Your task to perform on an android device: Solve the Linear equation 5x+8 in calculator app
Image 0: 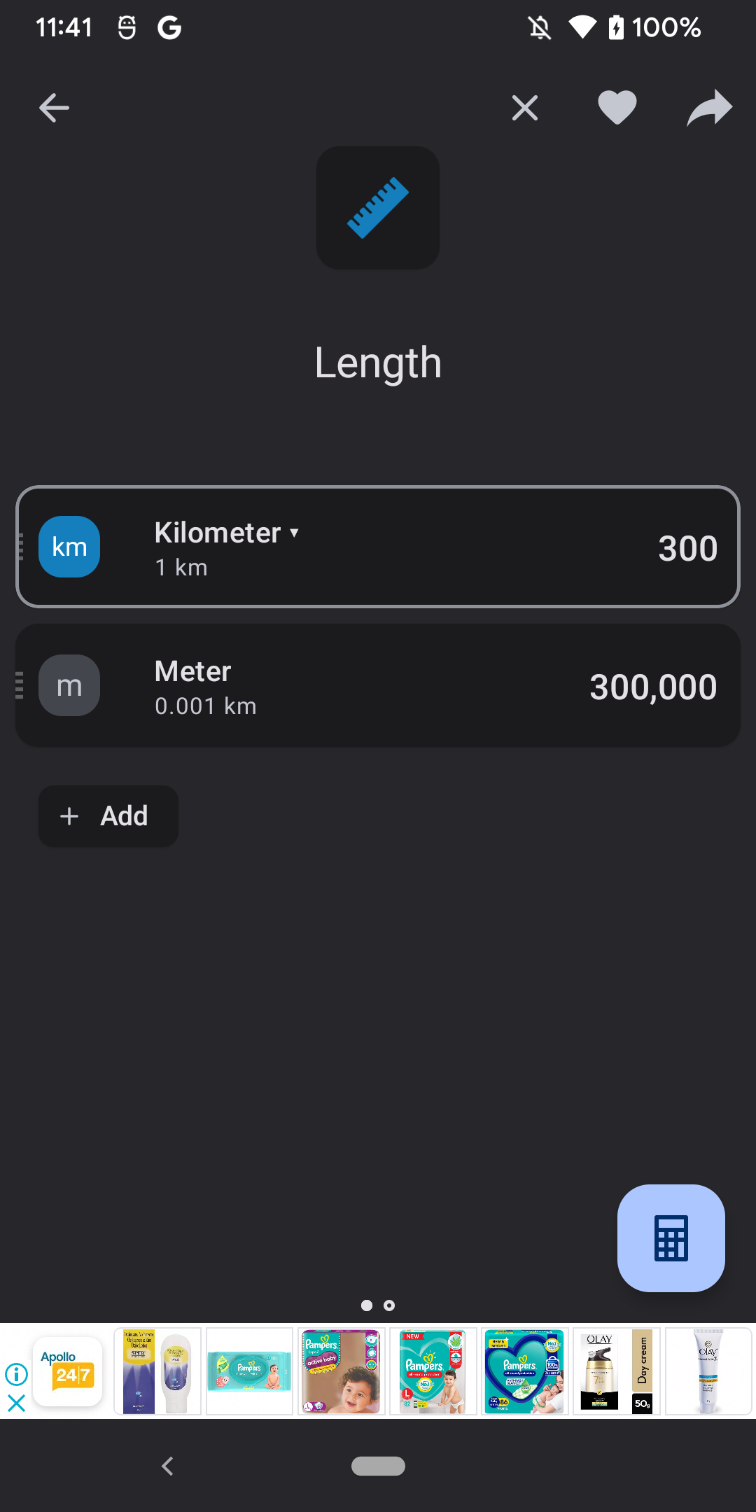
go back
Step 0: press back button
Image 1: 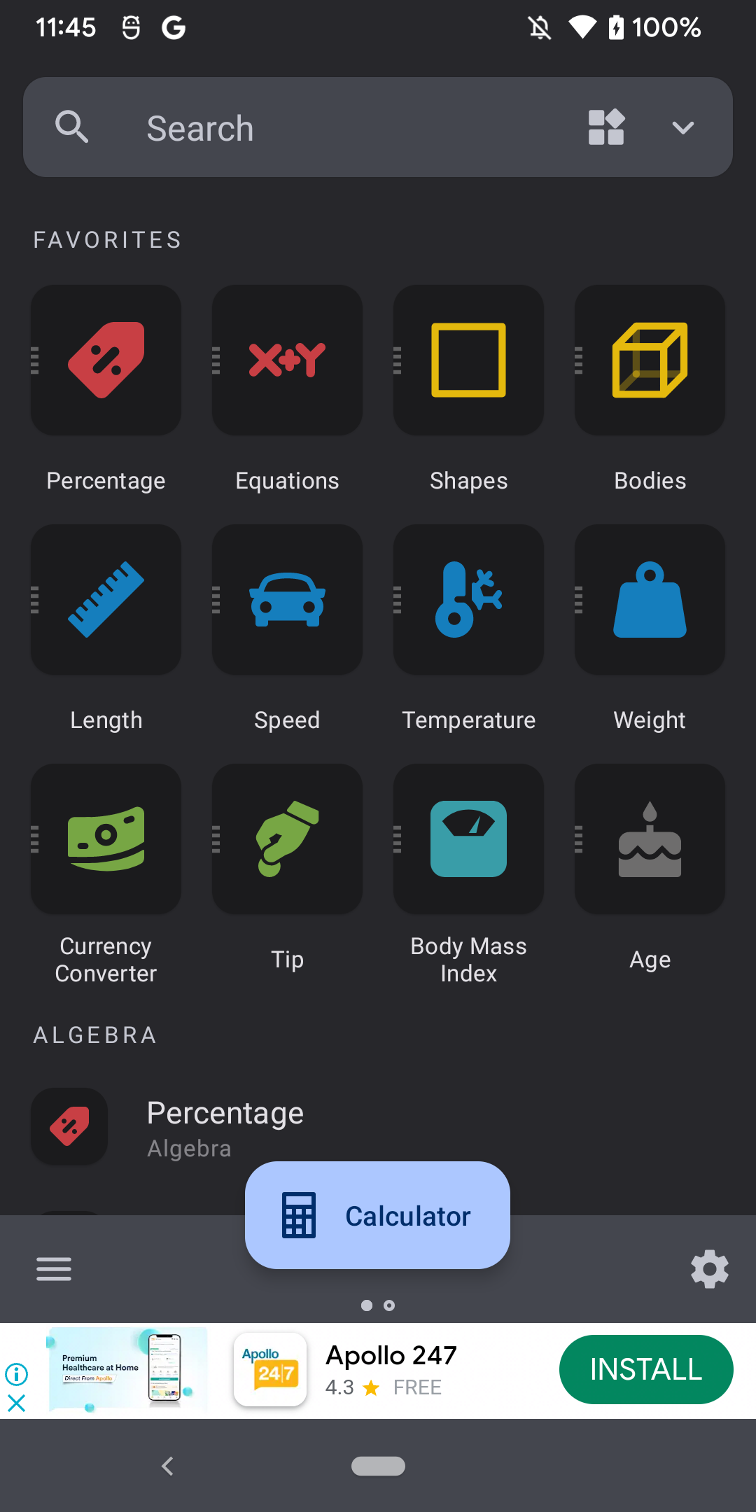
click on Equations at the top of the screen
Step 1: click (302, 365)
Image 2: 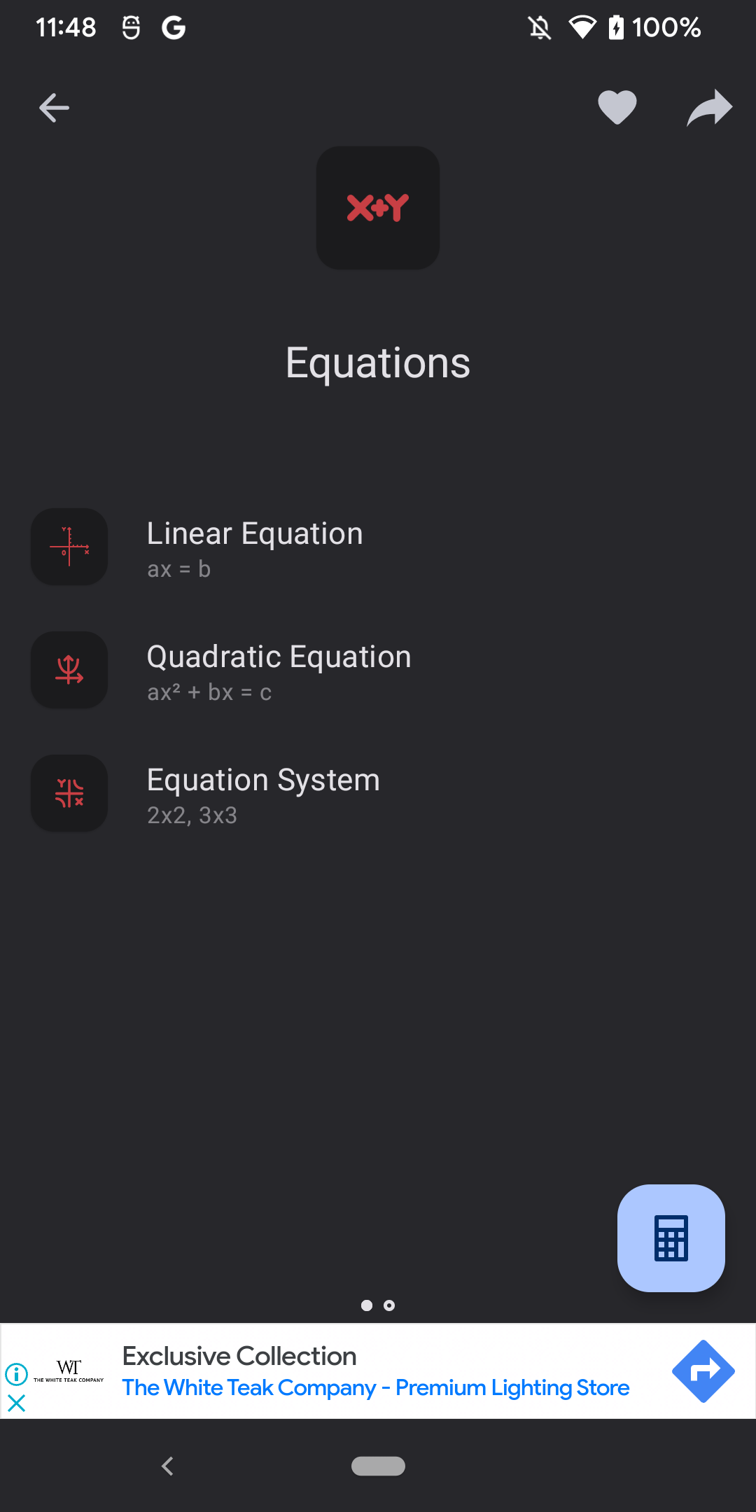
click on Linear Equation
Step 2: click (435, 531)
Image 3: 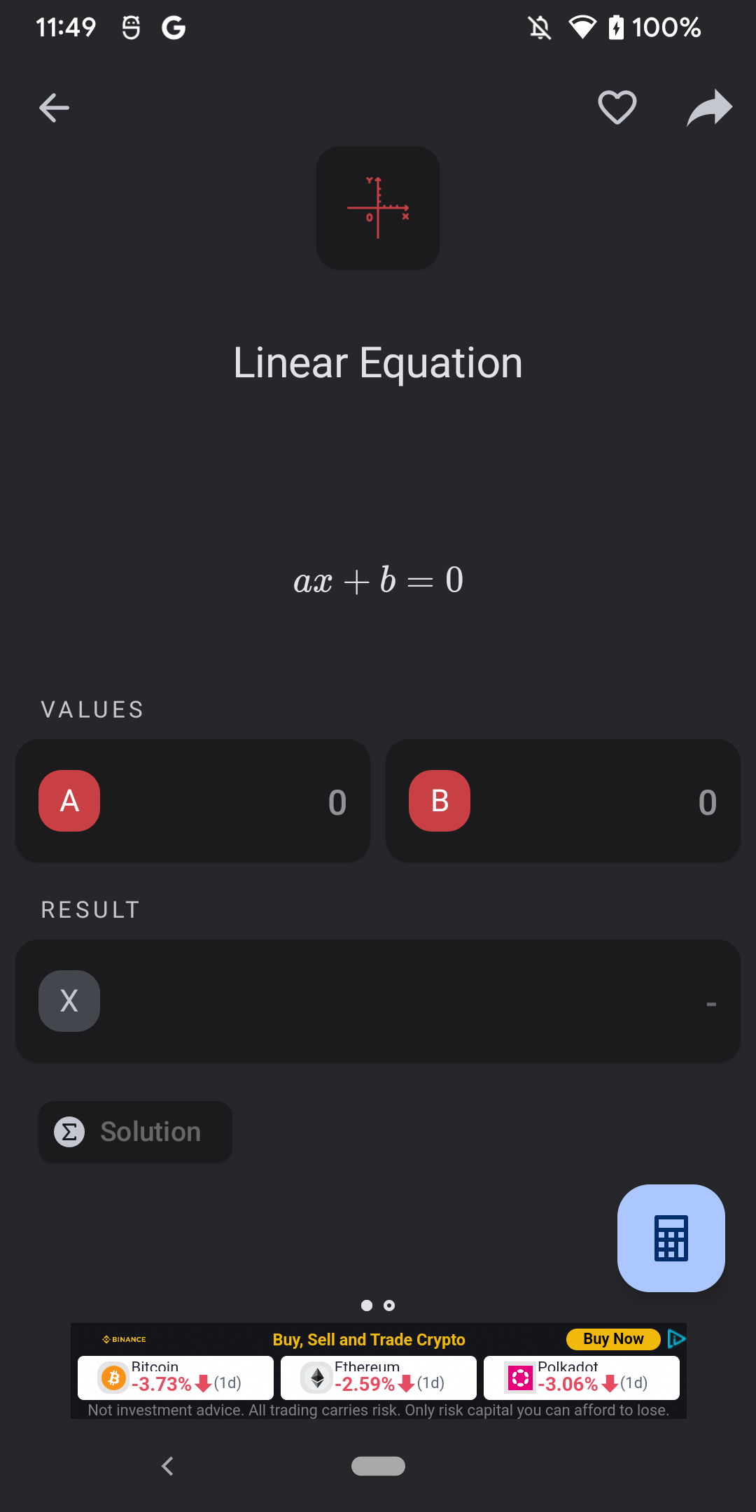
click on A option
Step 3: click (151, 797)
Image 4: 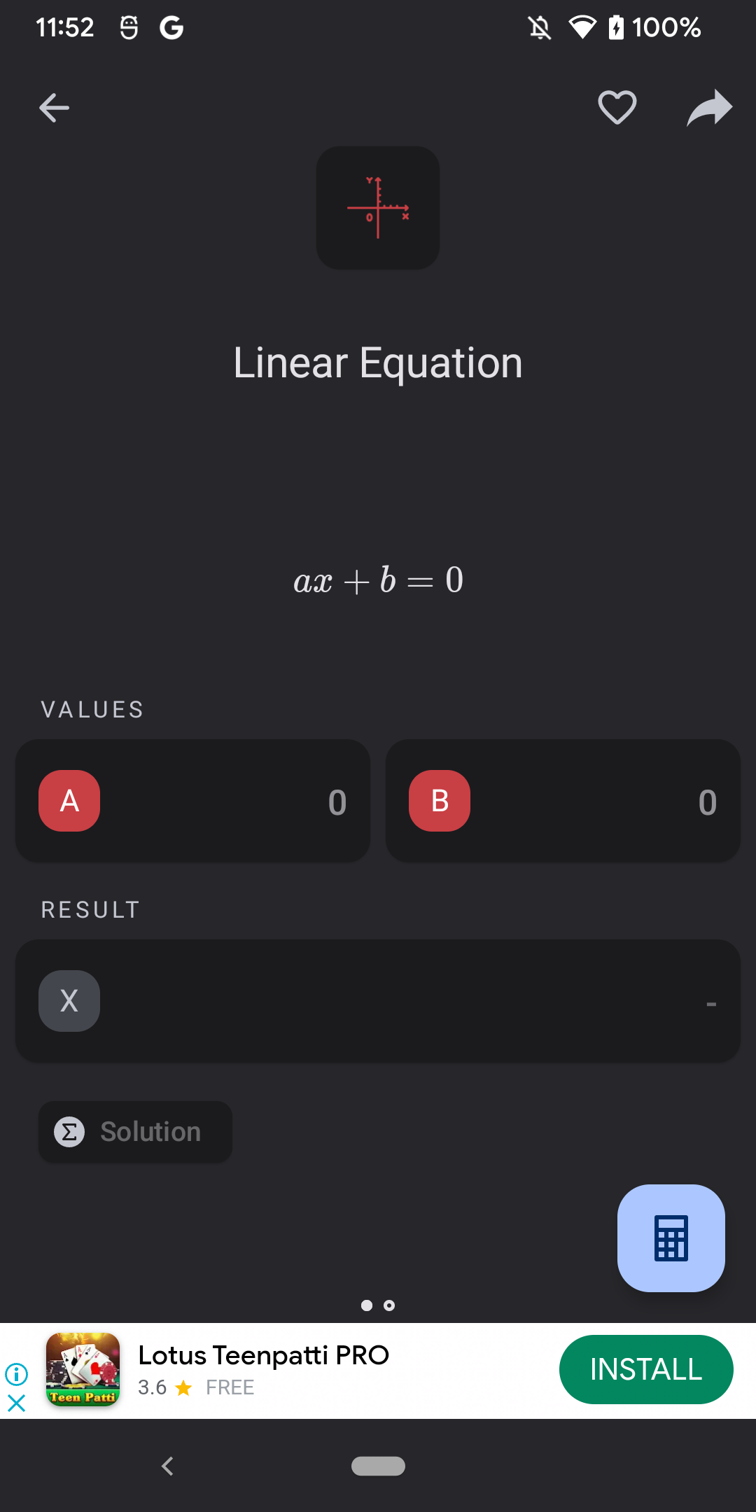
click on A option
Step 4: click (321, 801)
Image 5: 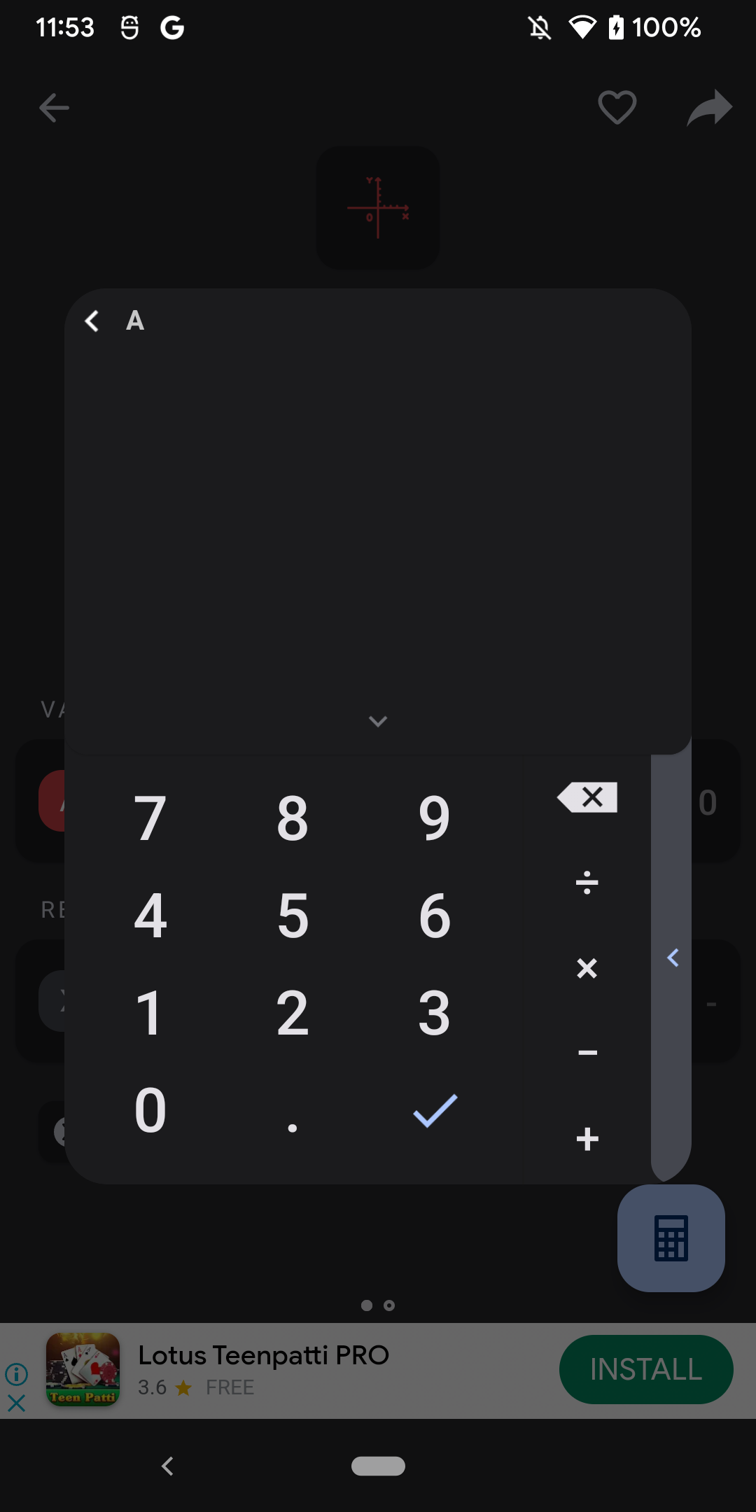
enter the valve 5
Step 5: click (293, 919)
Image 6: 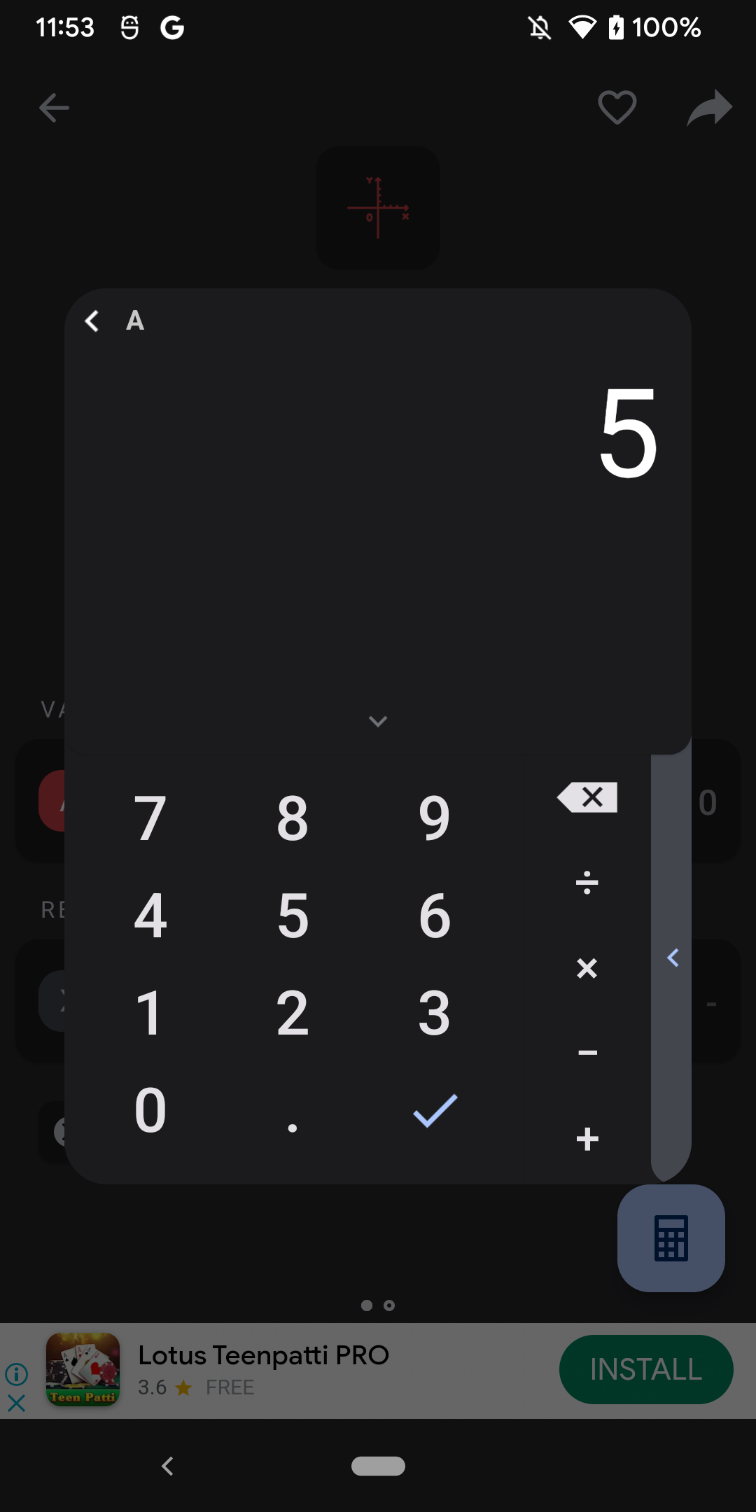
click on tick icon at the bottom
Step 6: click (435, 1110)
Image 7: 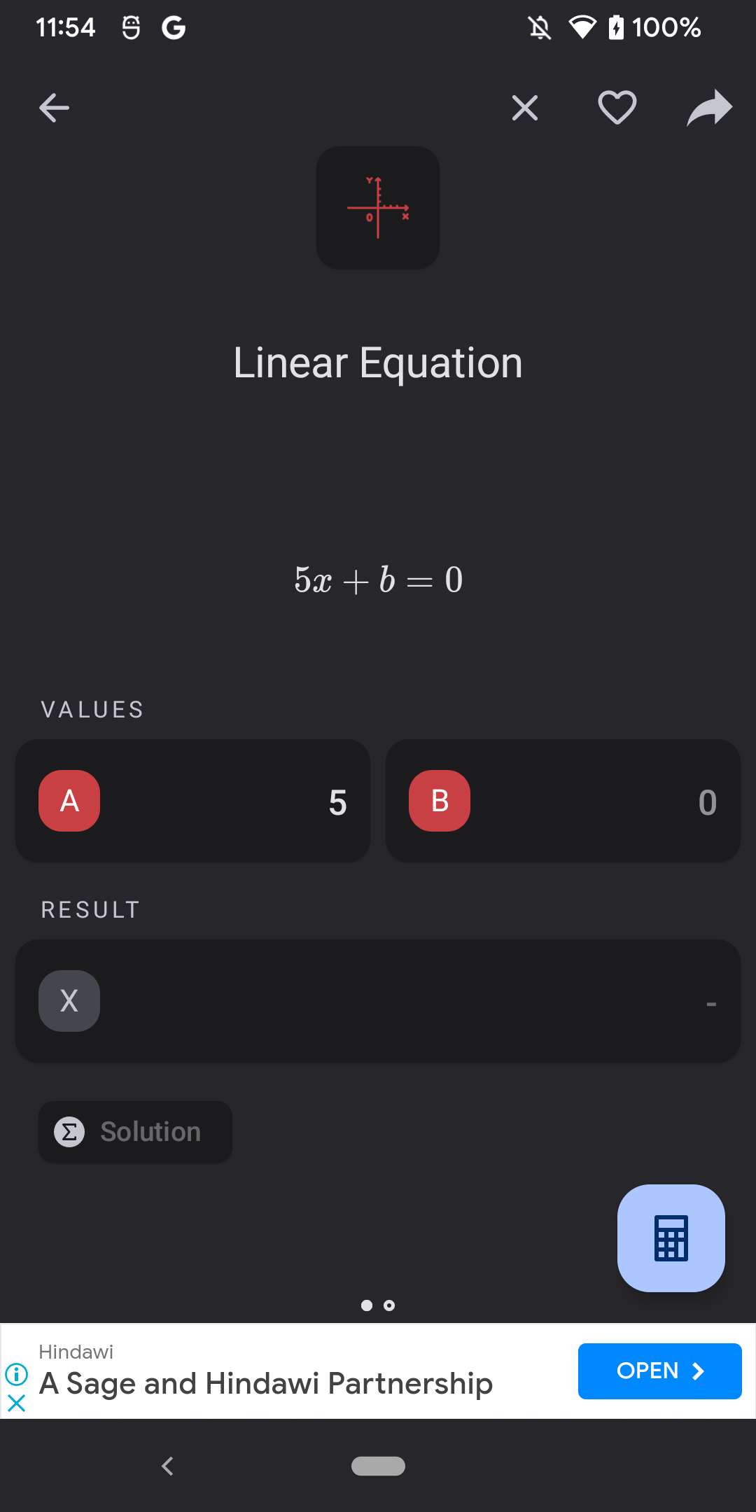
click on B option
Step 7: click (710, 794)
Image 8: 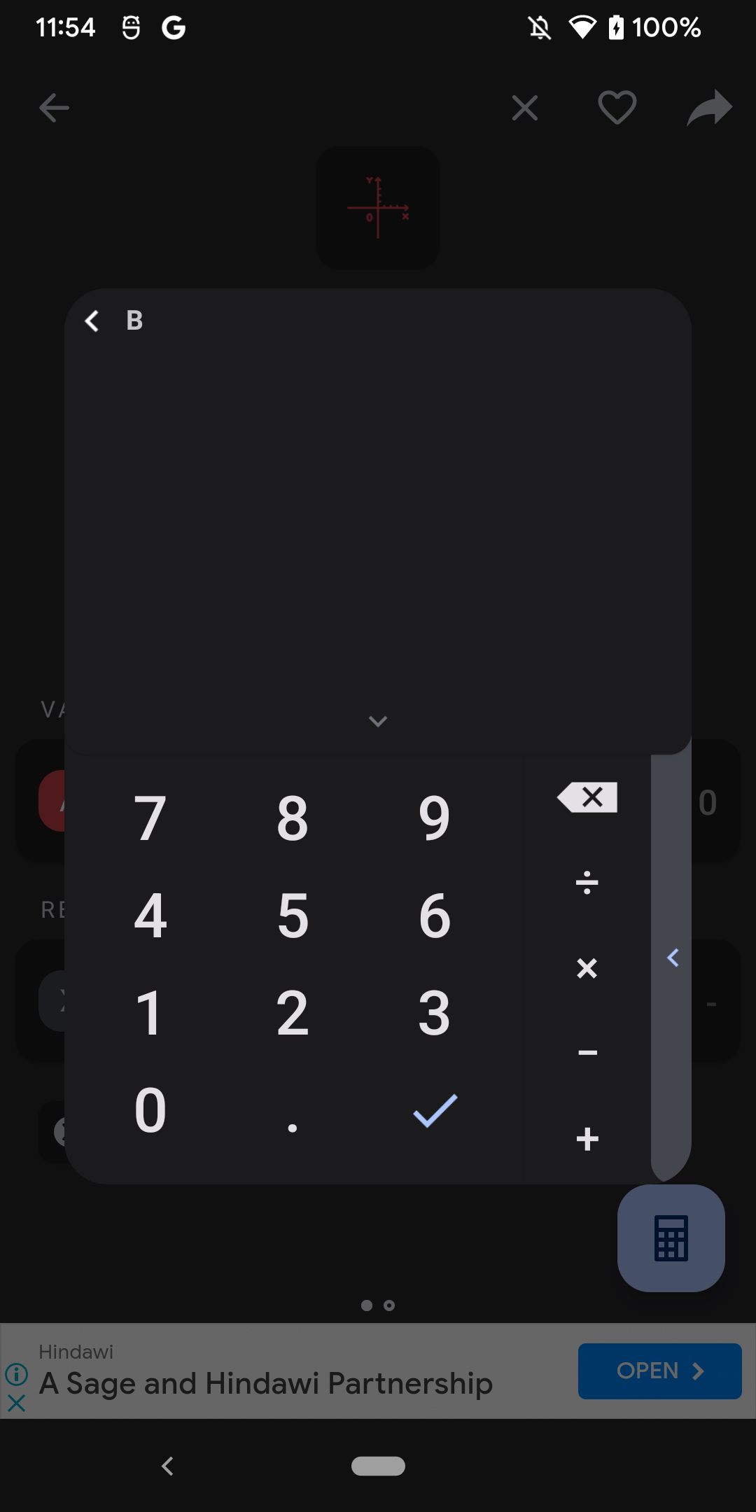
enter the second value
Step 8: click (296, 817)
Image 9: 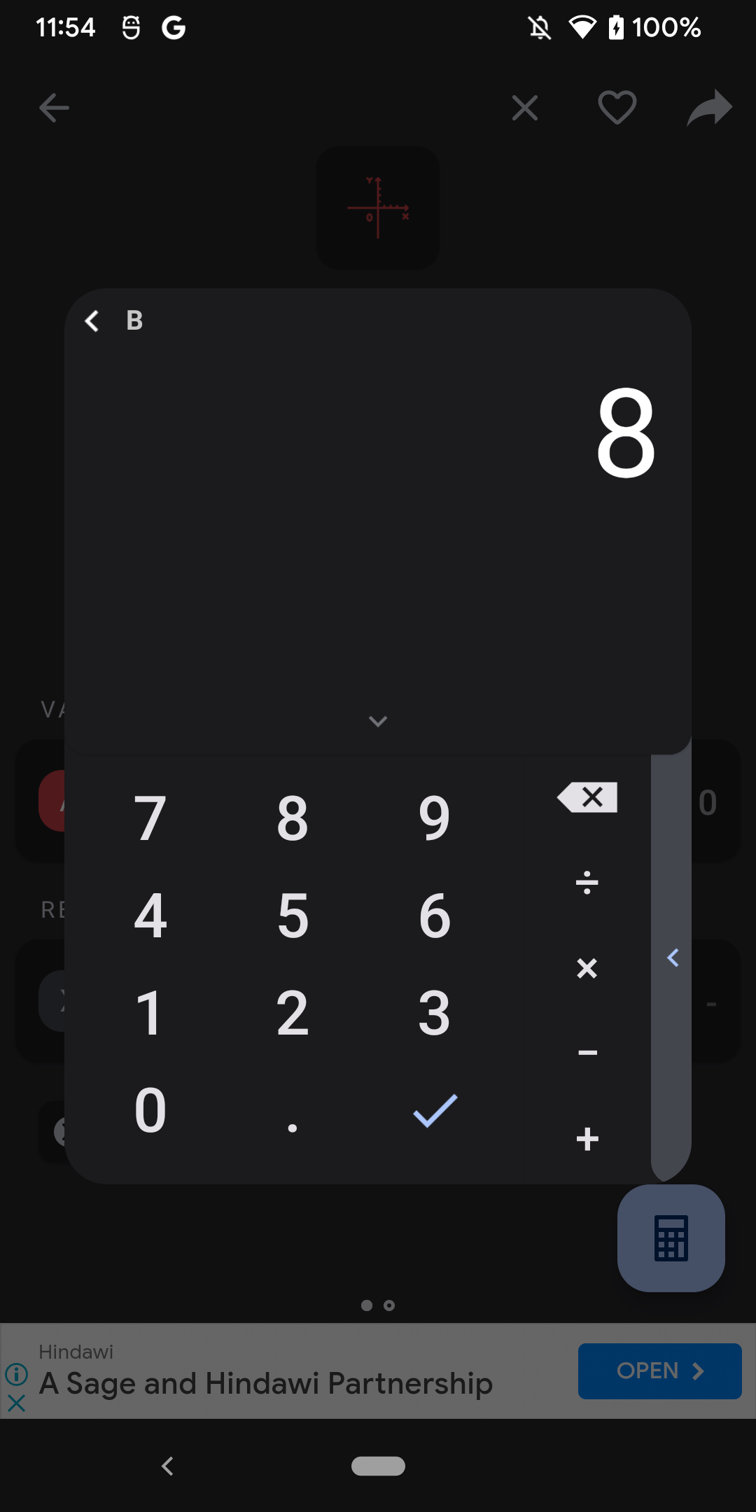
click on tick icon at the bottom
Step 9: click (435, 1110)